Your task to perform on an android device: In the YoWindow app. Search the Paris weather forecast and share the weather via Gmail.
Image 0: 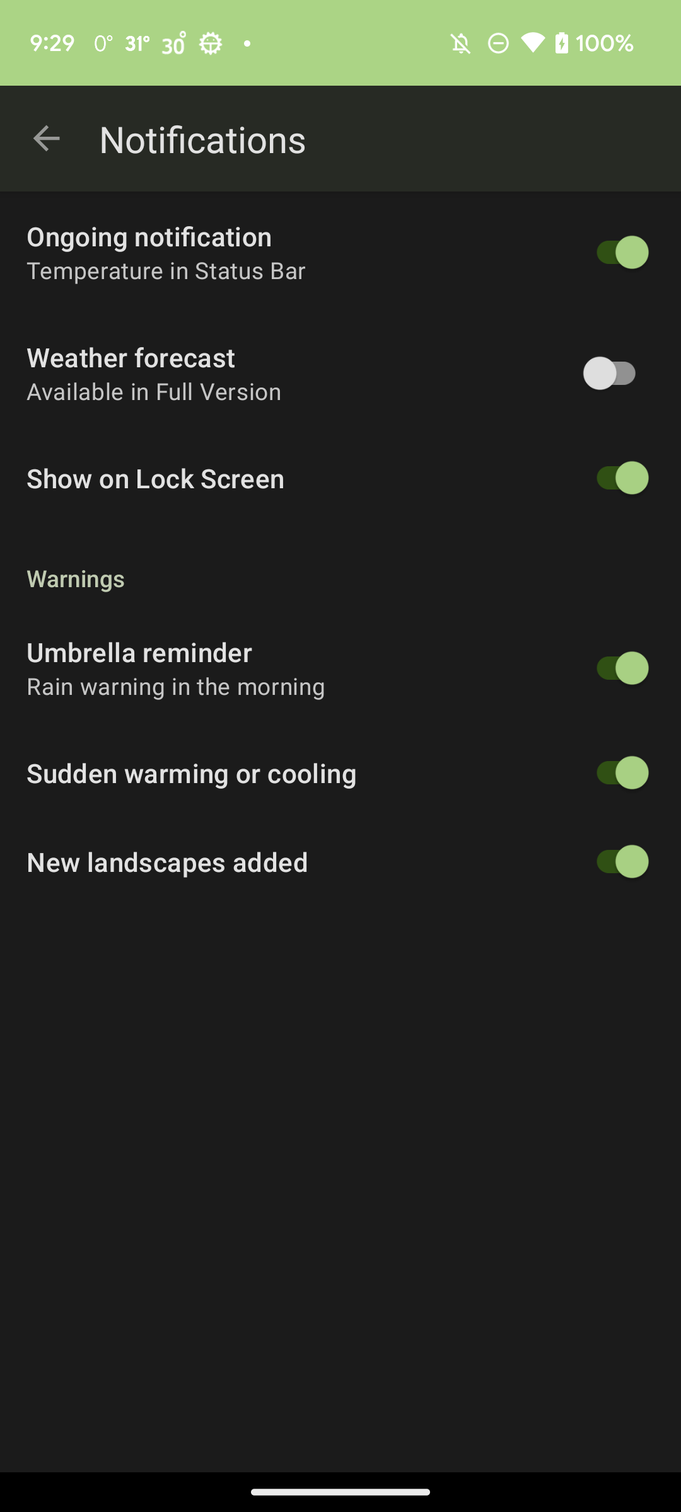
Go back to the screen
Step 0: press back button
Image 1: 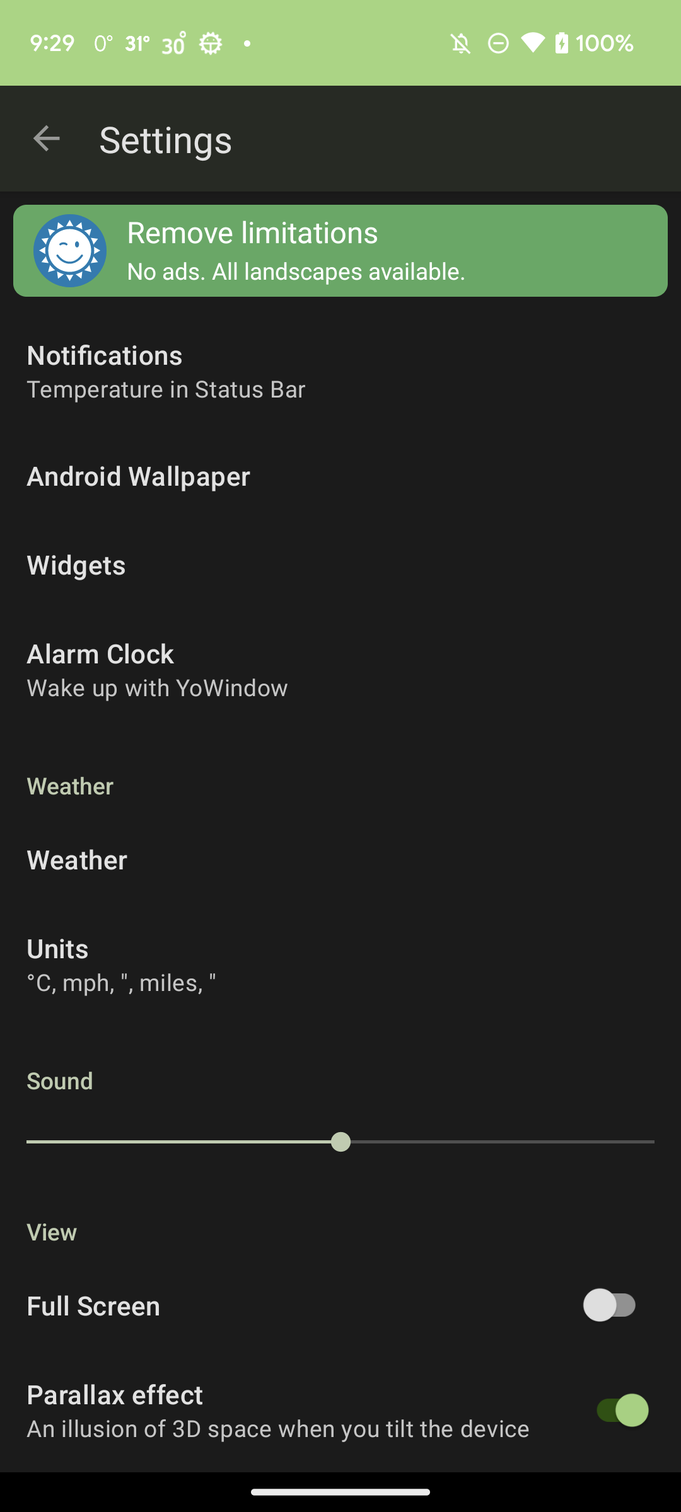
Go back to the screen
Step 1: press back button
Image 2: 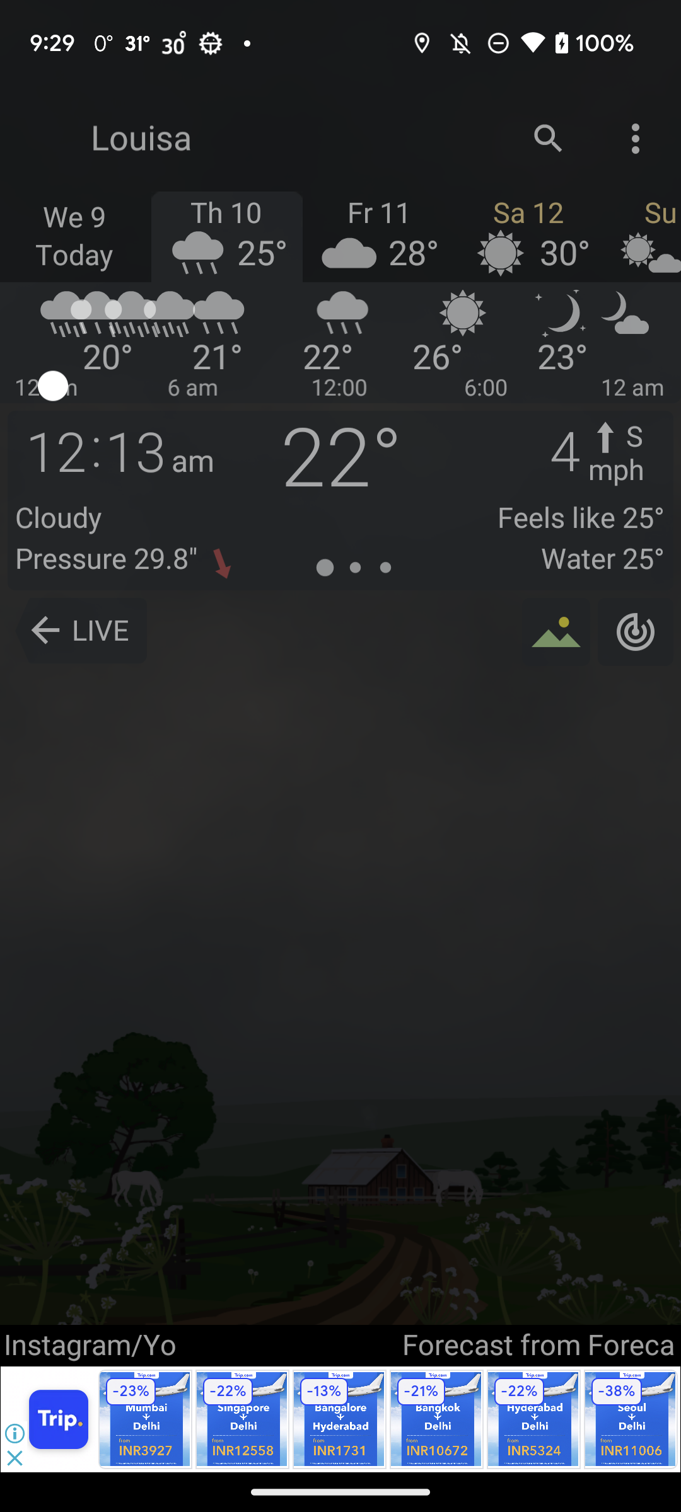
Click on the search icon at top of the screen
Step 2: click (545, 137)
Image 3: 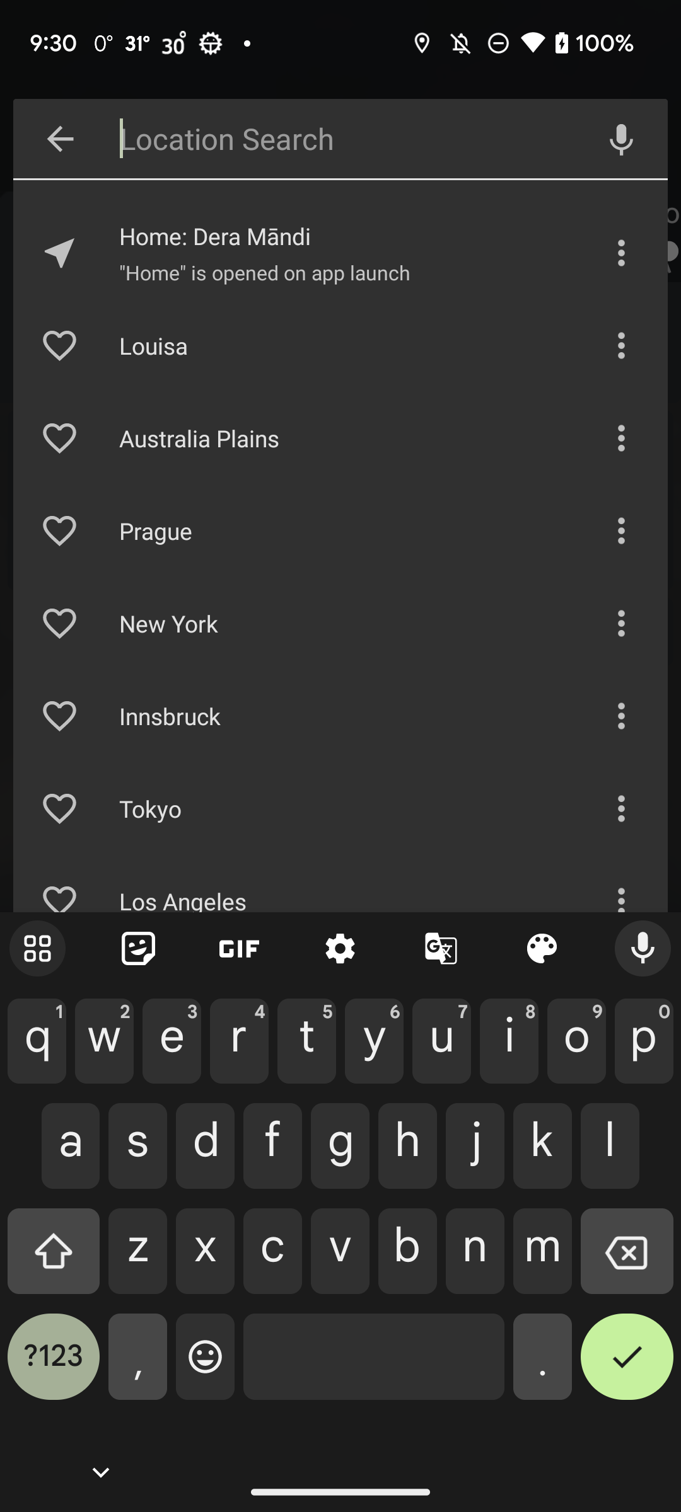
Type "Paris" in search bar
Step 3: type "Paris"
Image 4: 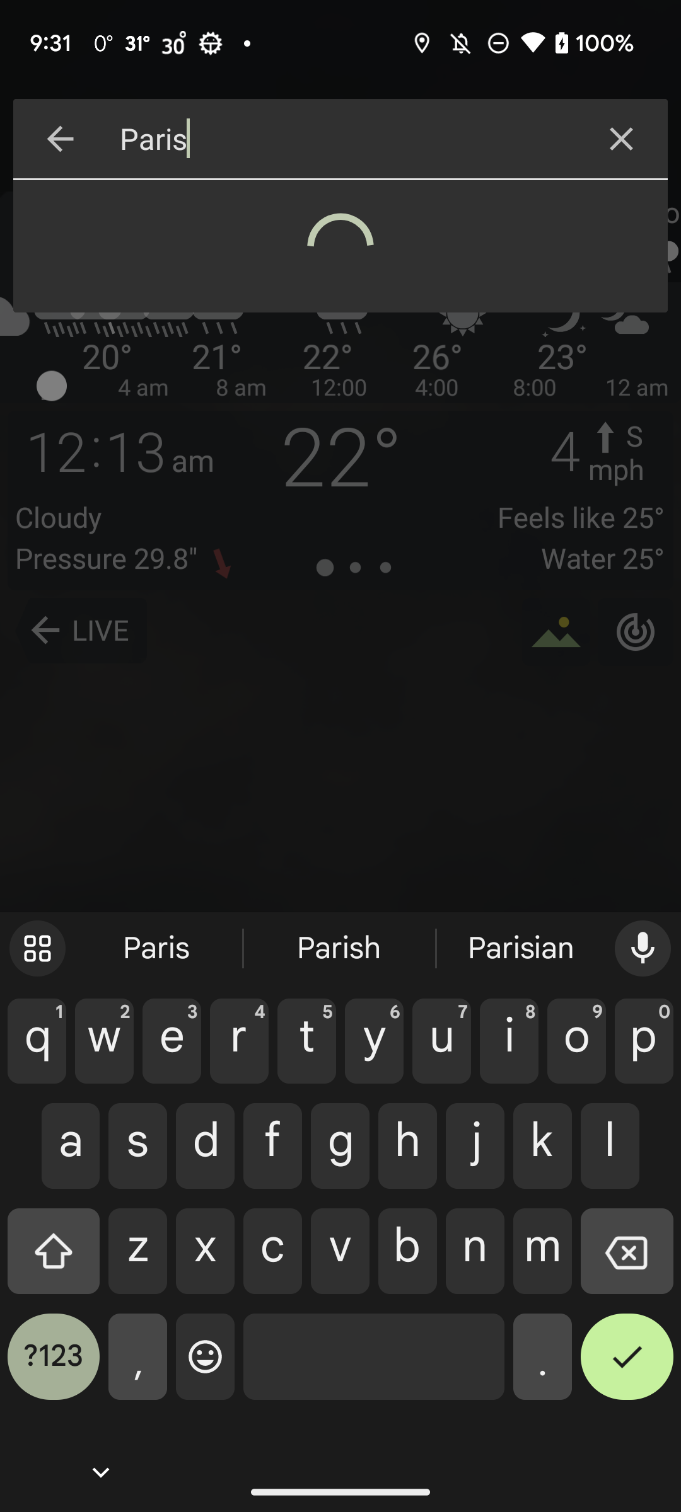
Type "Paris" in search bar
Step 4: wait
Image 5: 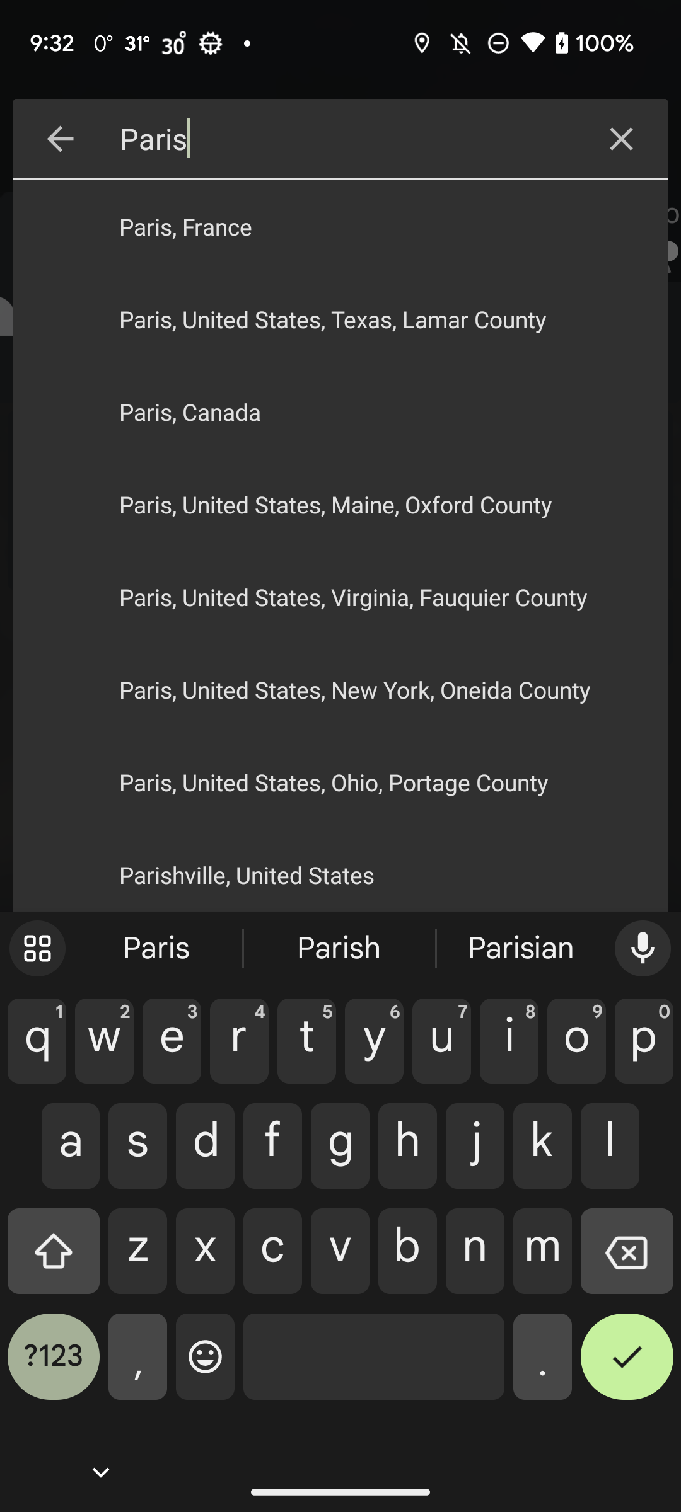
Click on Paris,France result
Step 5: click (185, 226)
Image 6: 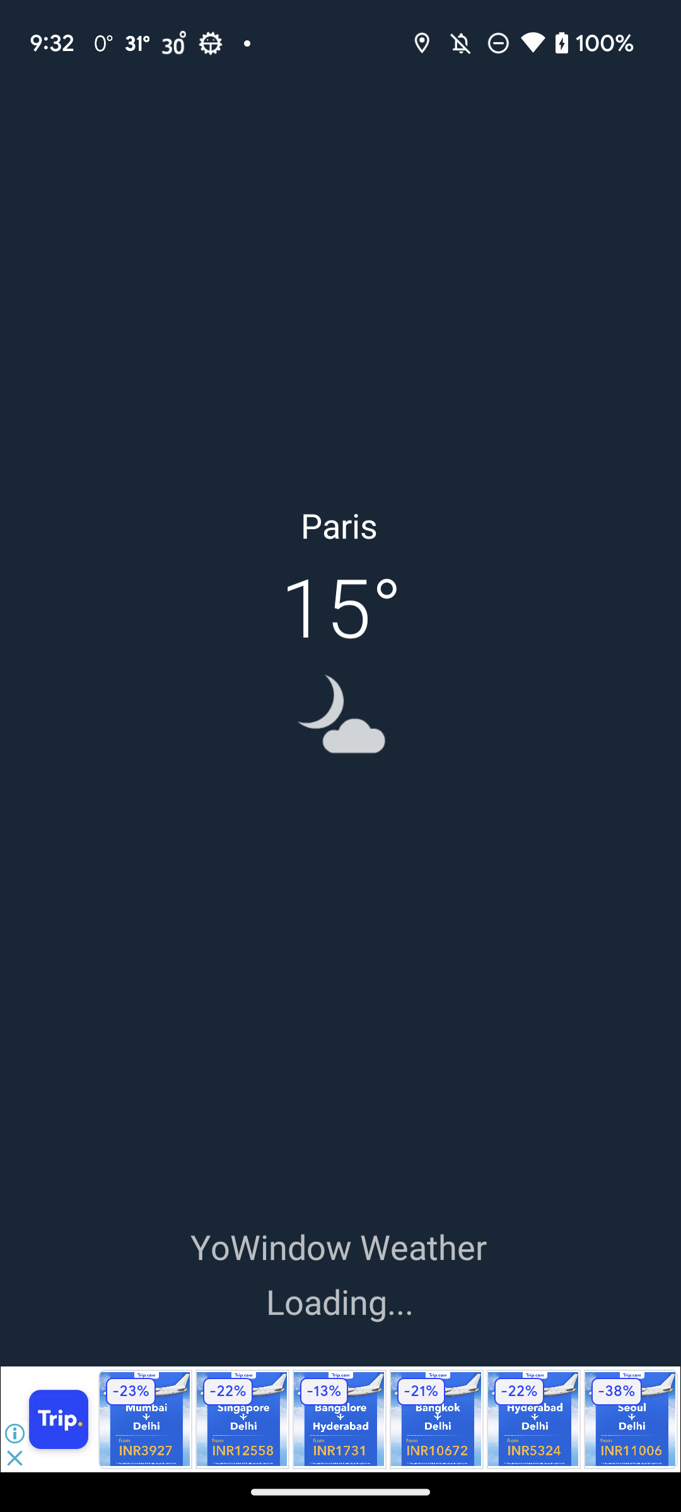
Click on Paris,France result
Step 6: wait
Image 7: 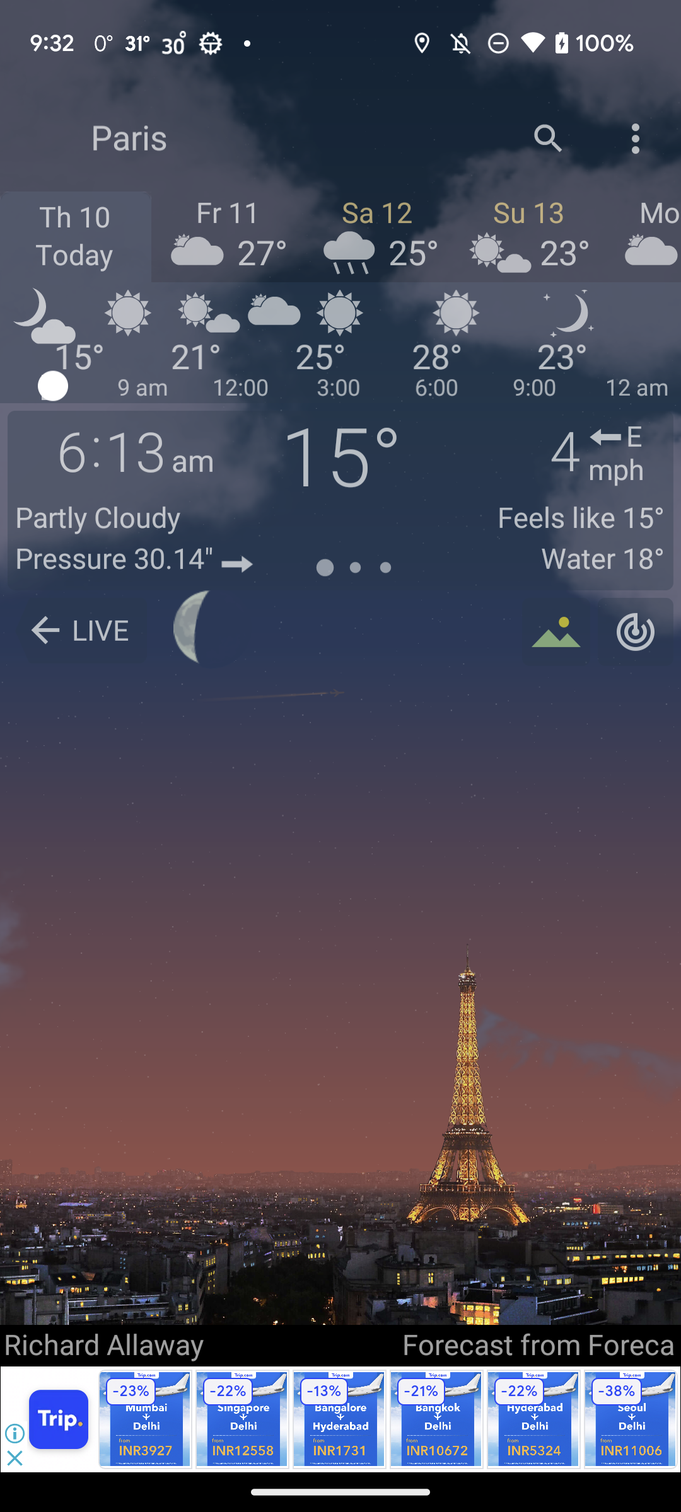
Click on the three dots at top right of the screen
Step 7: click (629, 140)
Image 8: 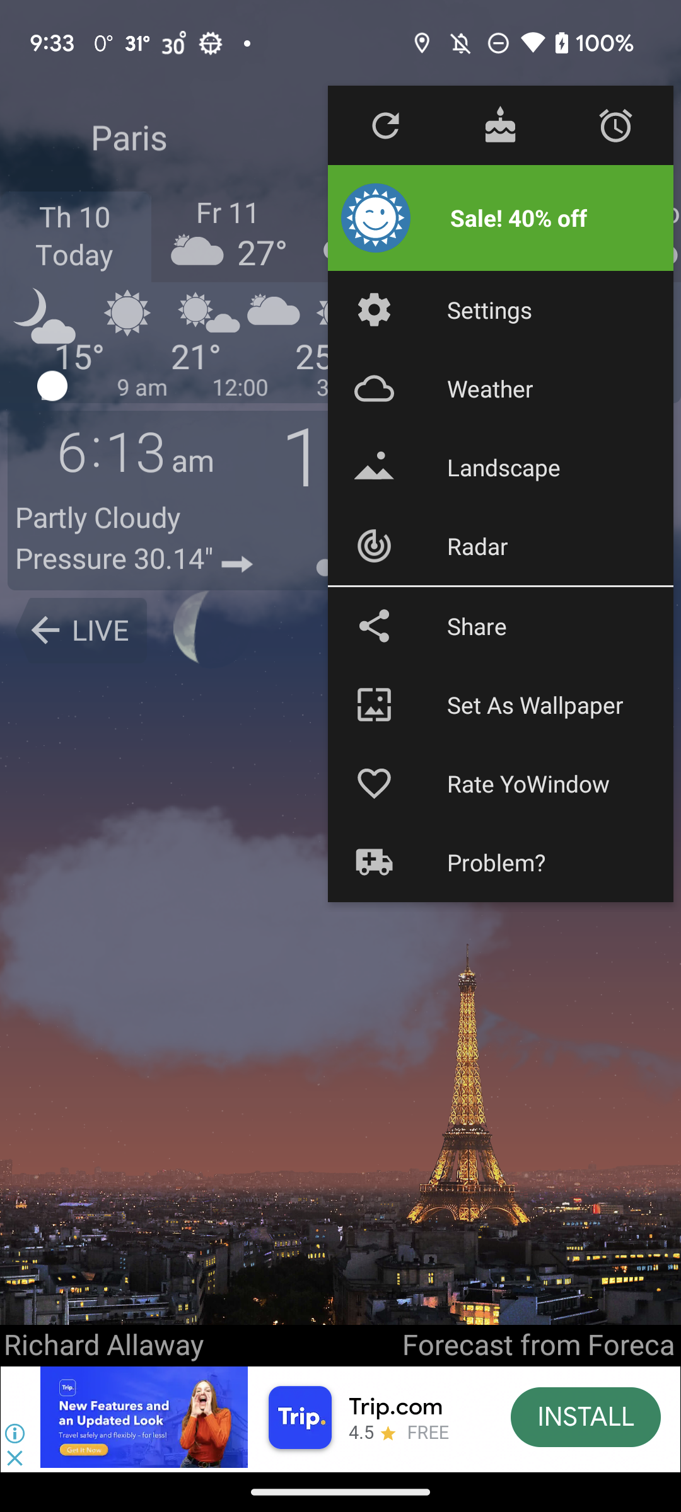
Click on the Share option
Step 8: click (477, 626)
Image 9: 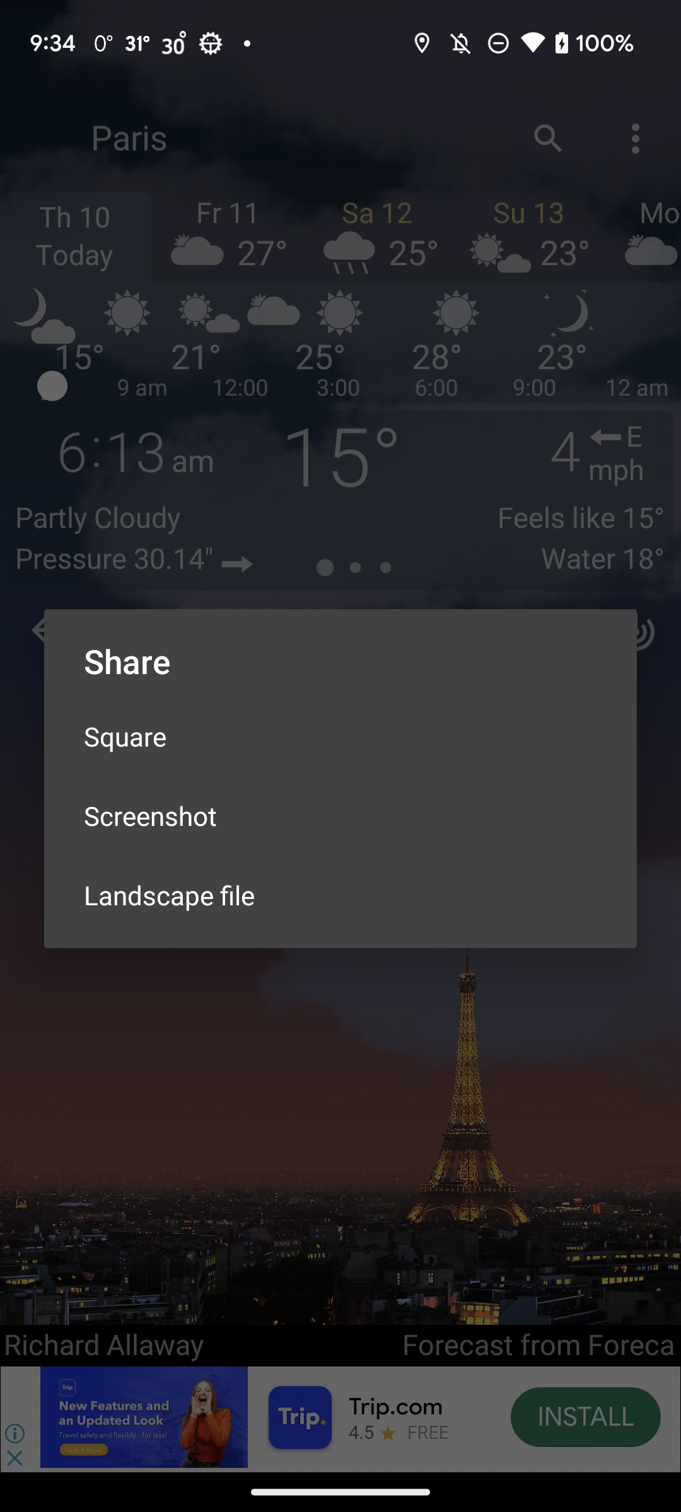
Click on the Square option
Step 9: click (340, 736)
Image 10: 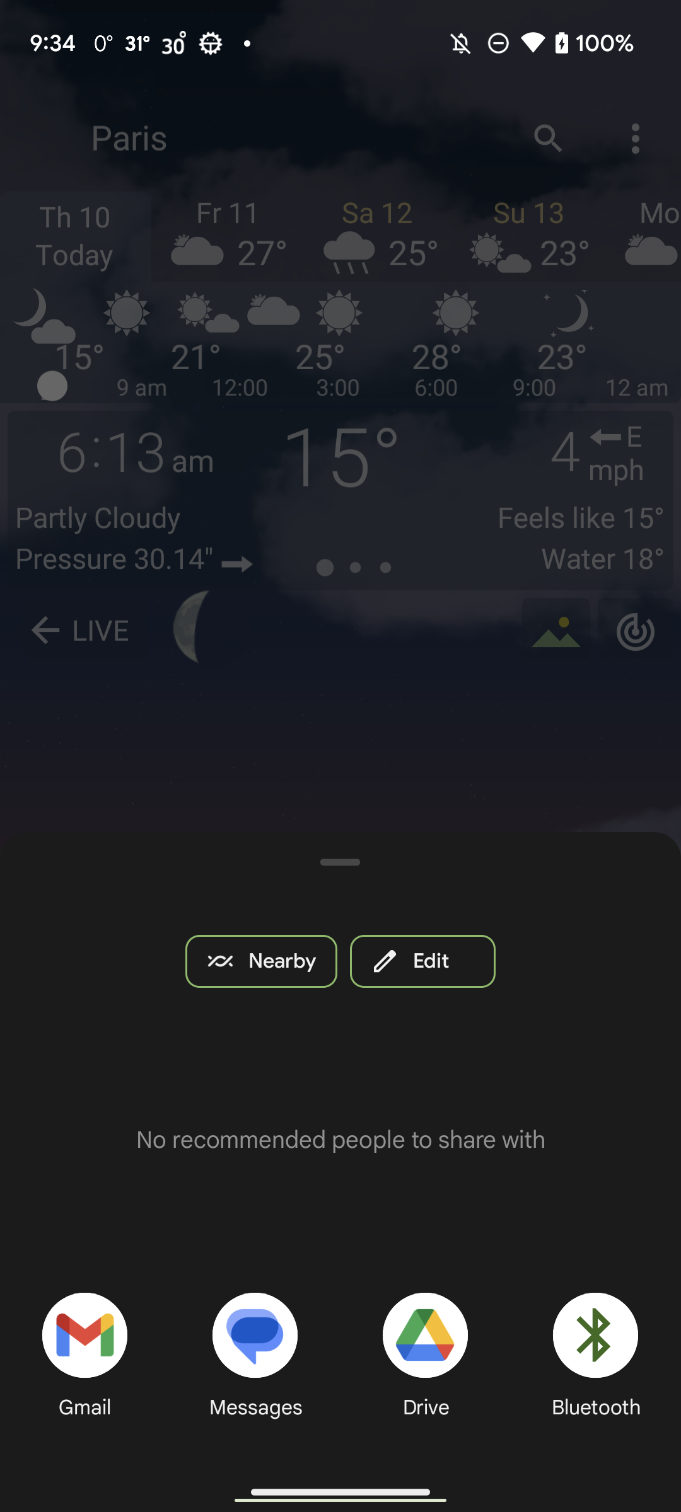
Click on the Gmail option
Step 10: click (57, 1376)